Your task to perform on an android device: I would like to view the smart casual and formal blazer for women by Rocksy brand and the product details in the Amazon app.  
Image 0: 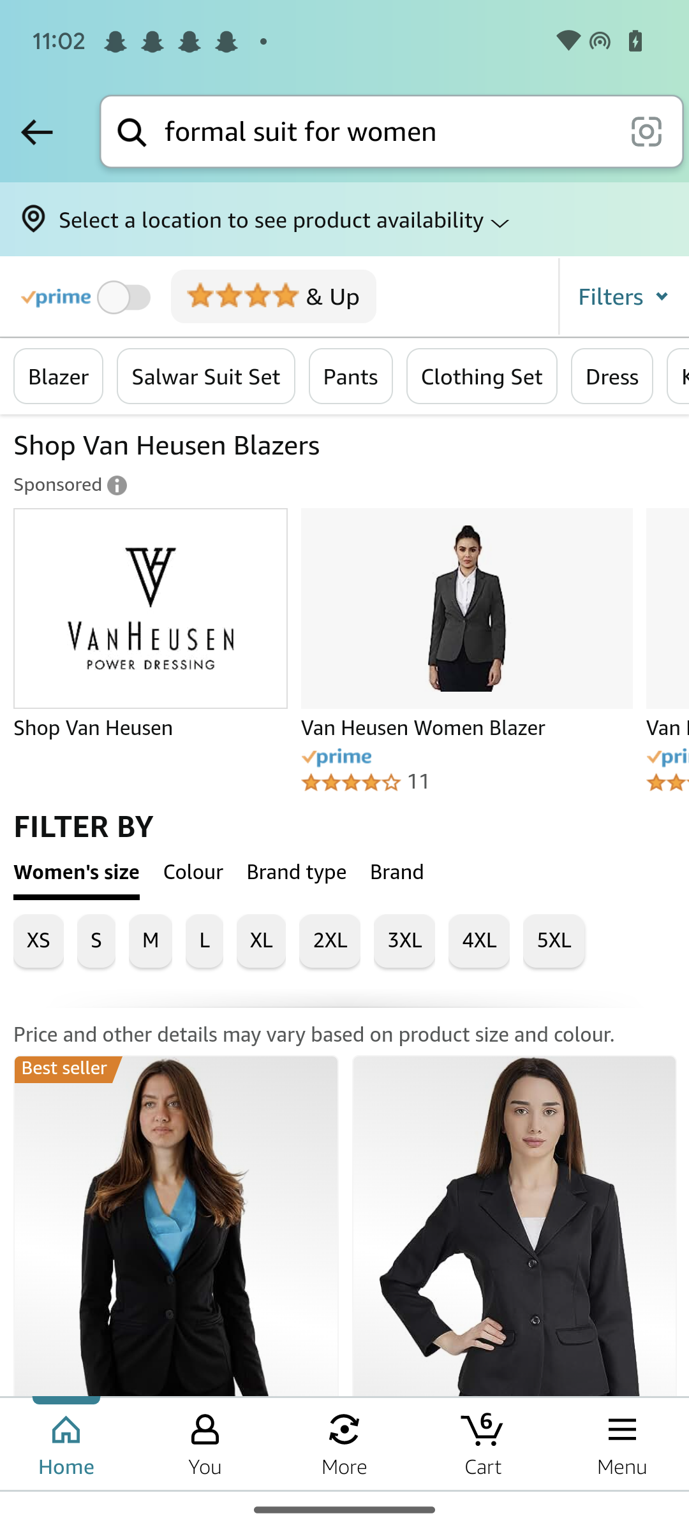
Swipe up the screen 
Step 0: scroll down
Image 1: 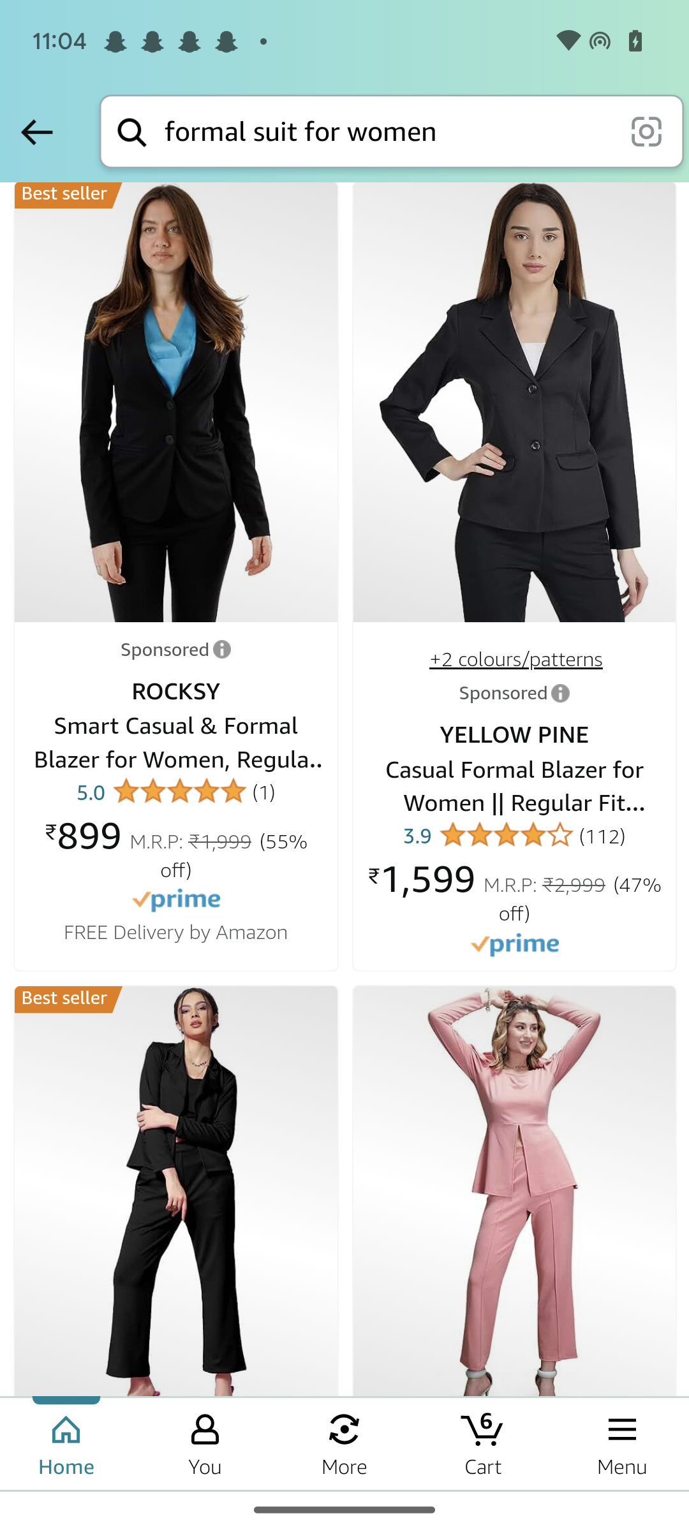
Open the first item
Step 1: click (175, 403)
Image 2: 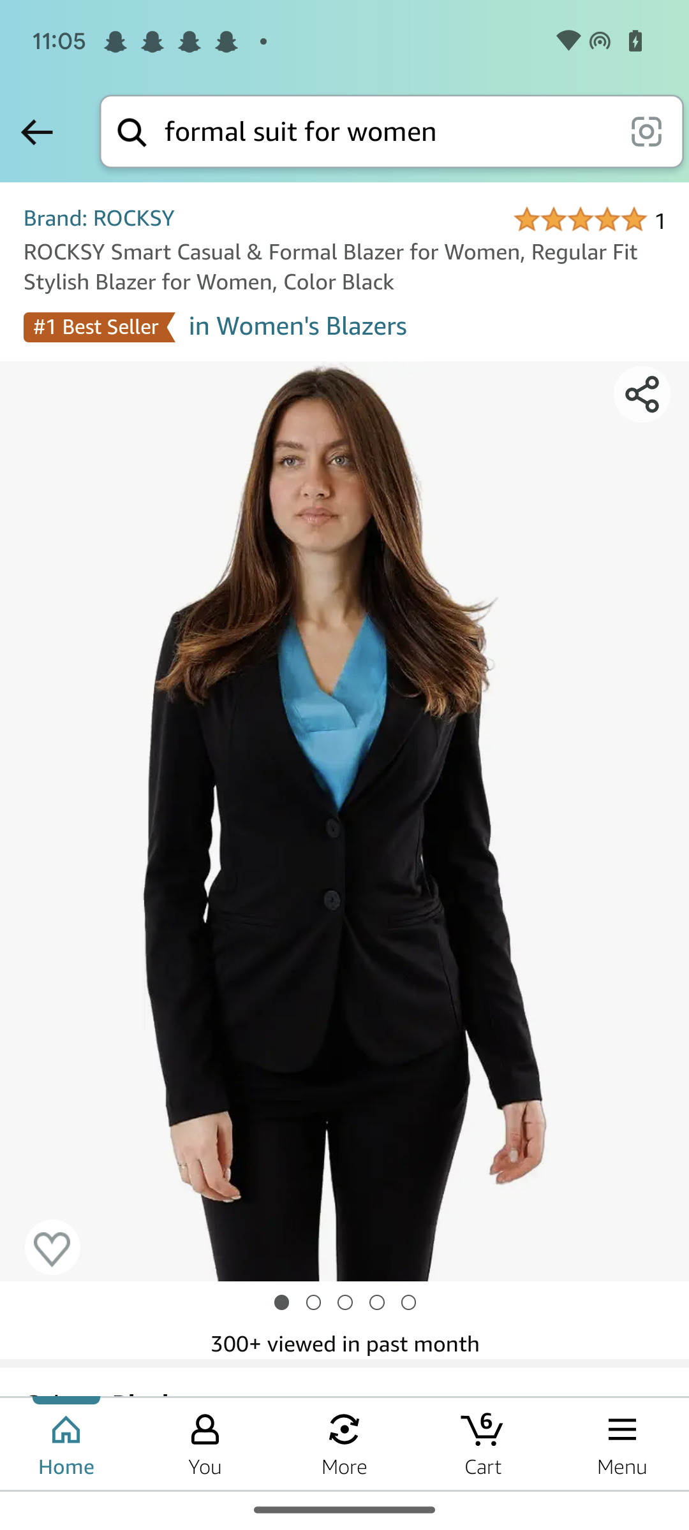
Swipe up the screen to view the product details
Step 2: scroll down
Image 3: 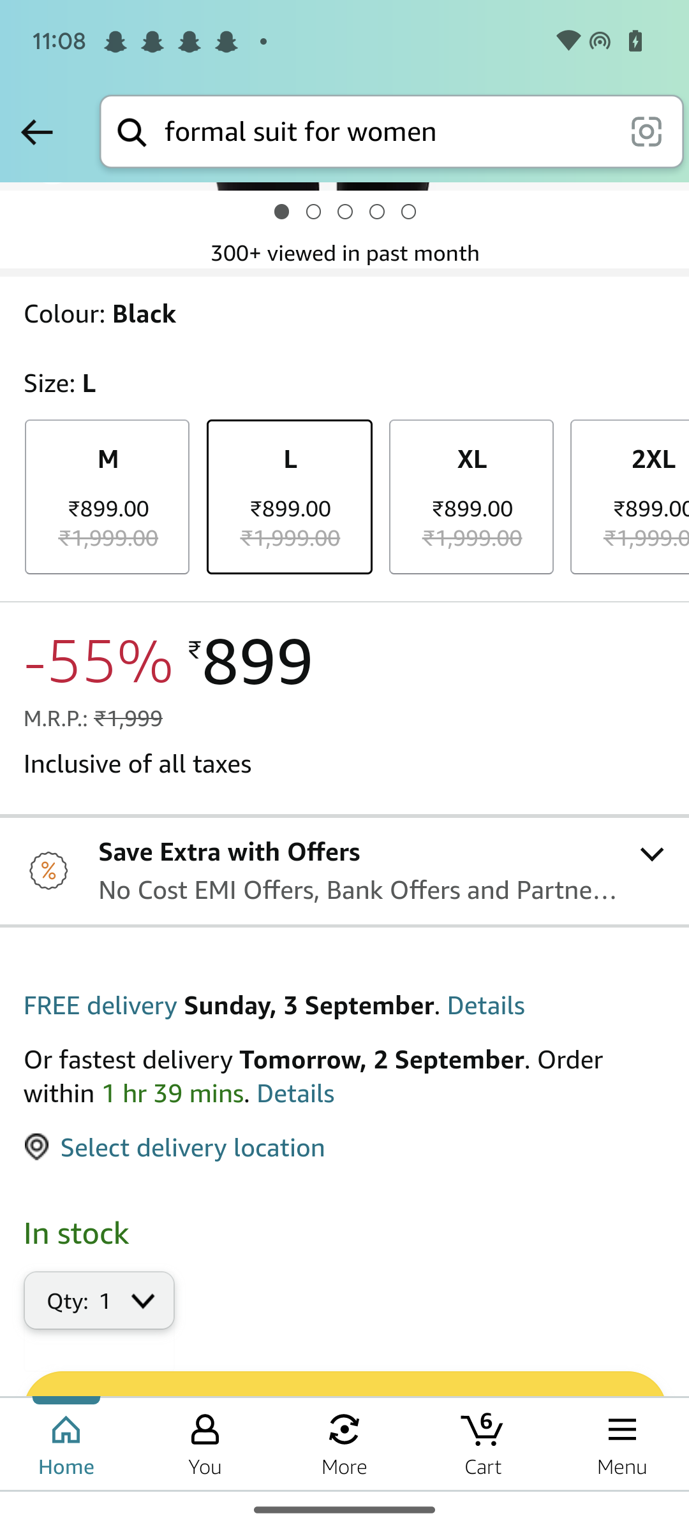
Swipe up the screen to view the product details
Step 3: scroll down
Image 4: 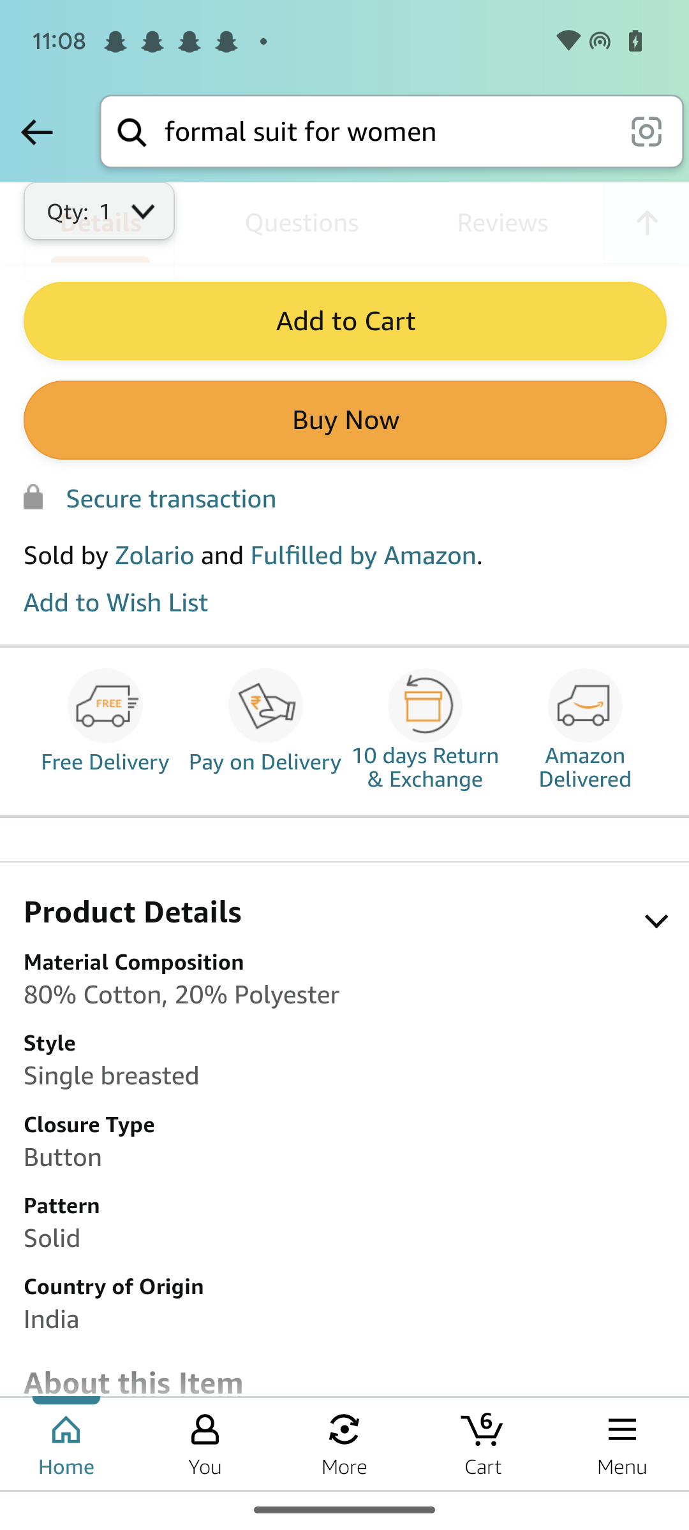
Click on the dropdown icon next to the product details
Step 4: click (357, 917)
Image 5: 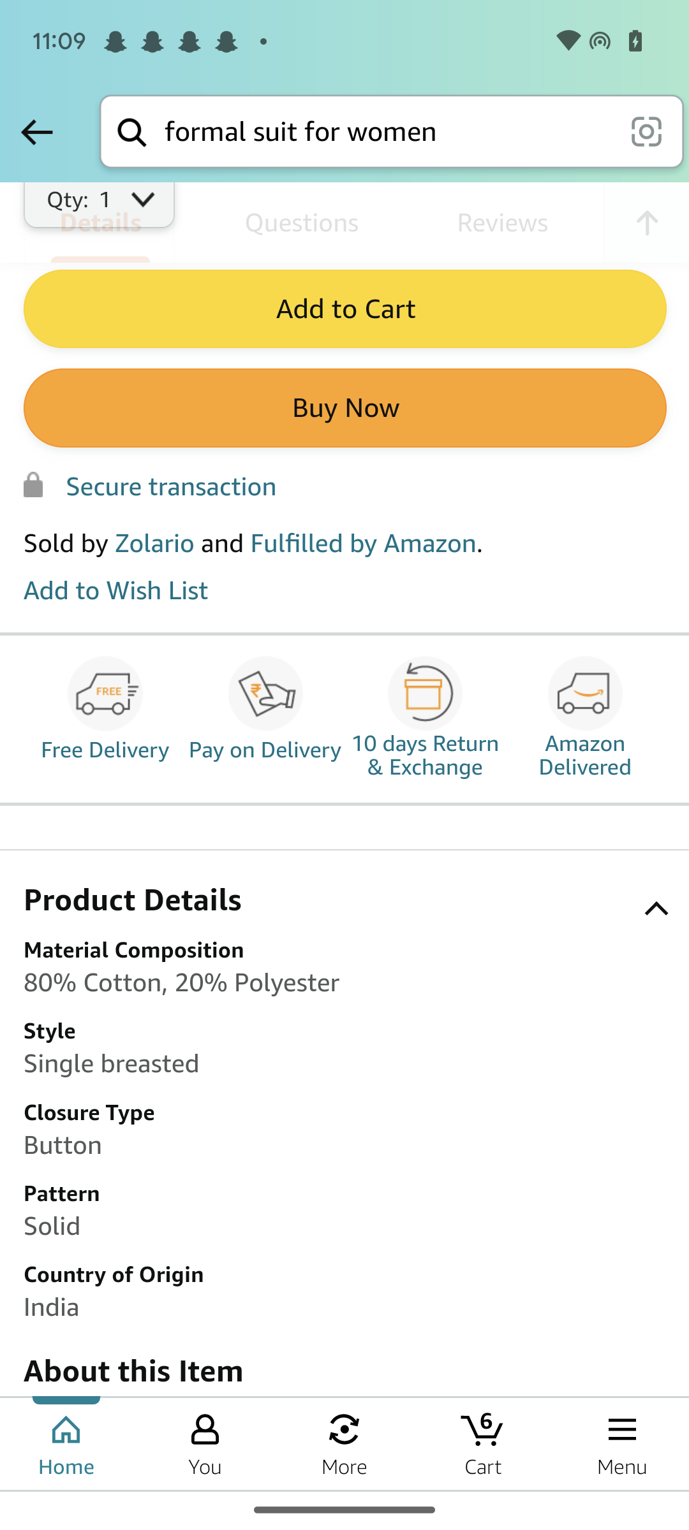
Swipe up the screen
Step 5: scroll down